Your task to perform on an android device: I'd like to see information about the Portable Door Lock Home in the Etsy app.
Image 0: 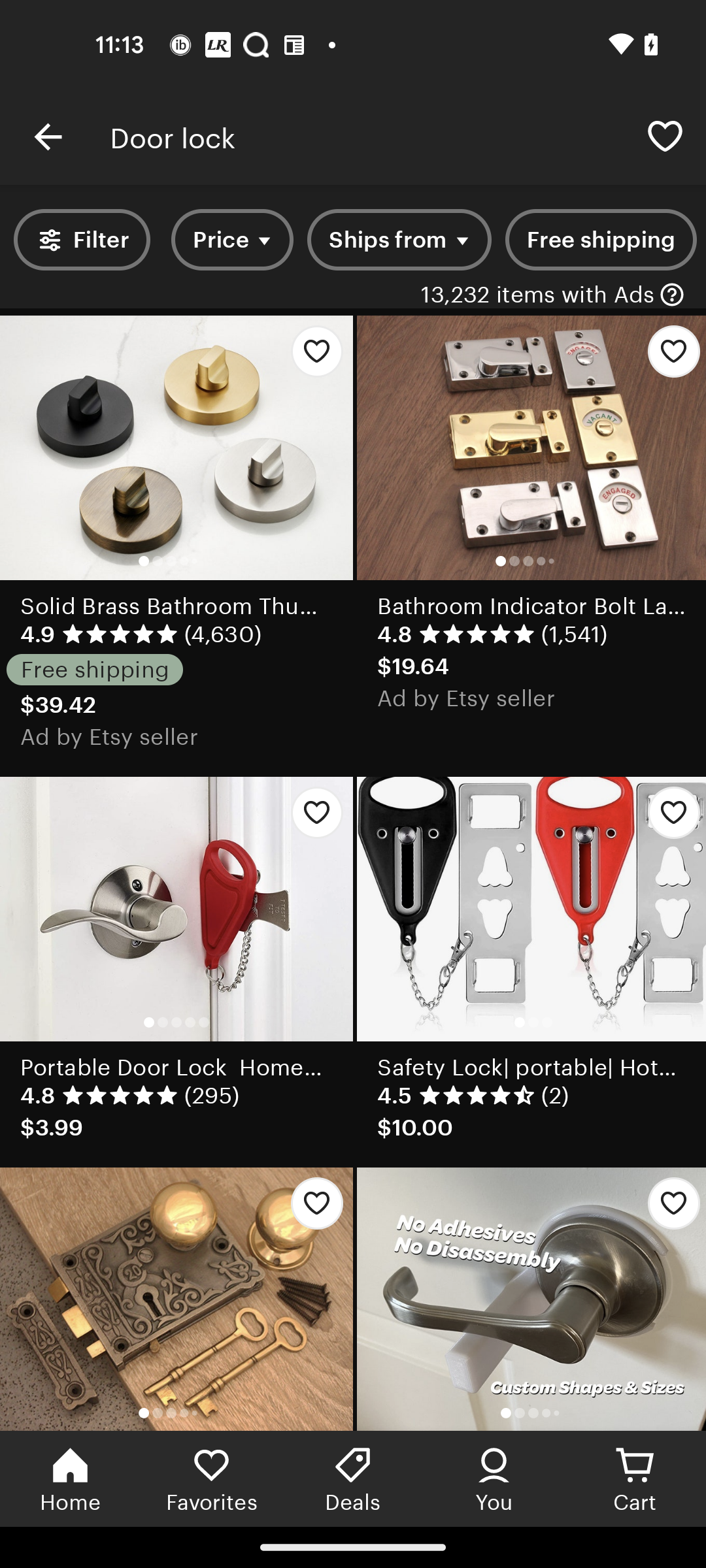
Open the Portable Door Lock Home item
Step 0: click (228, 937)
Image 1: 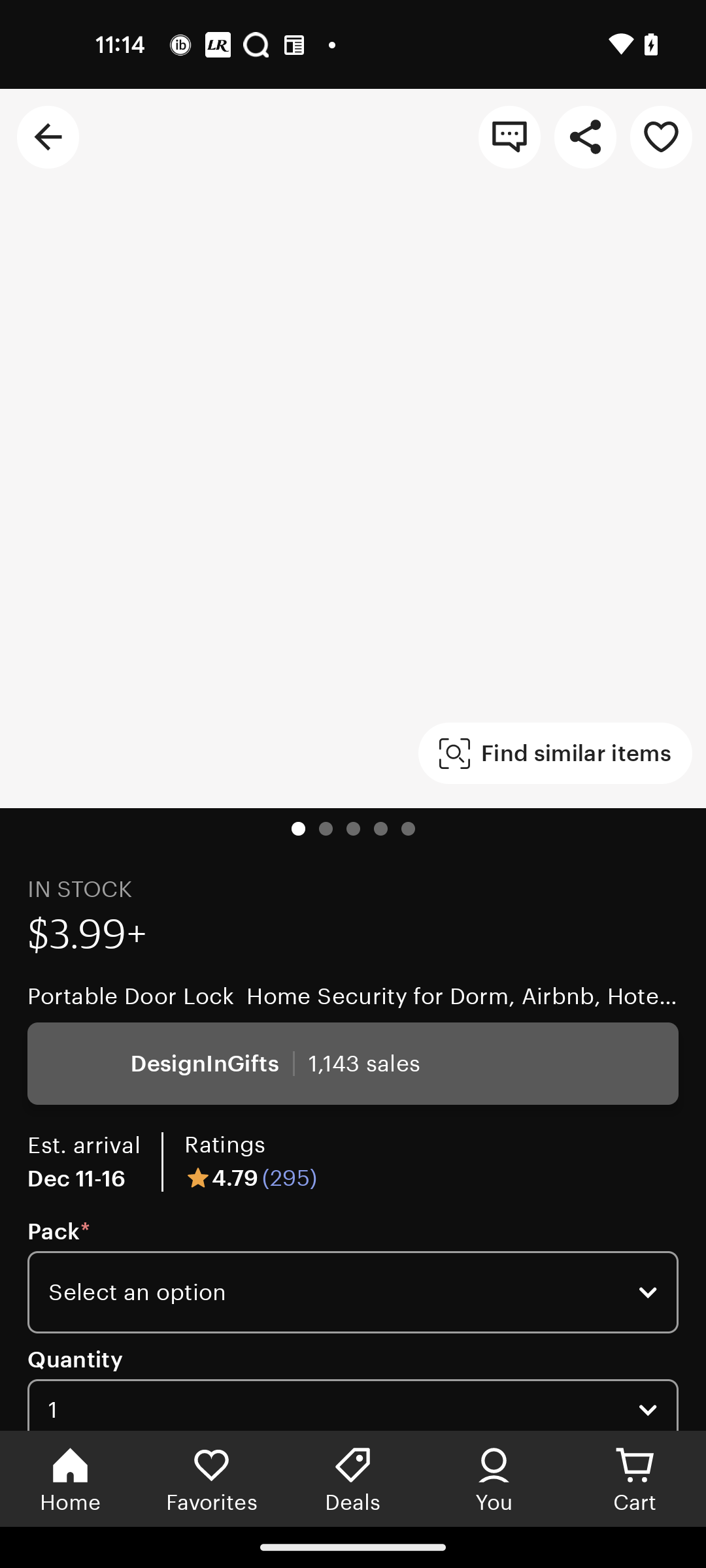
Open the Portable Door Lock Home item
Step 1: wait
Image 2: 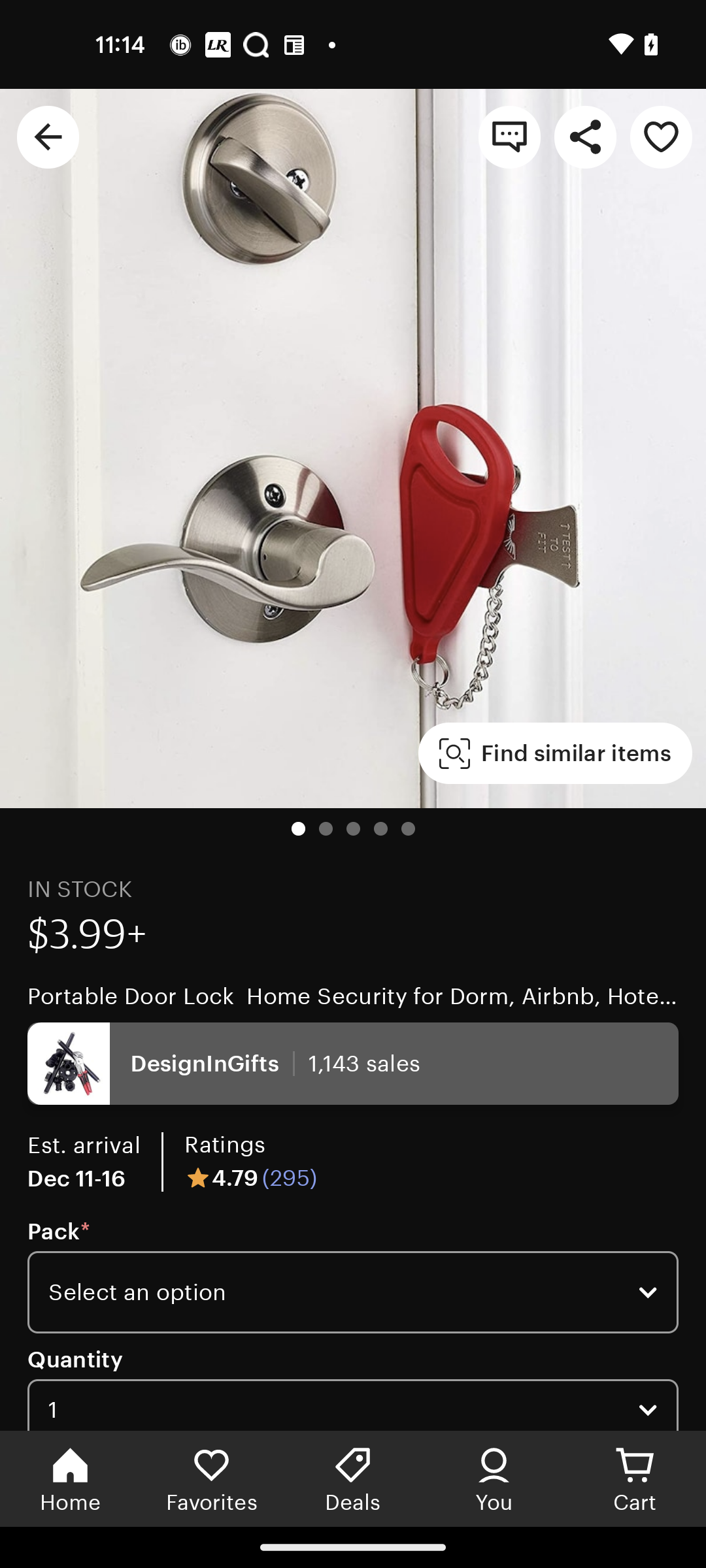
Swipe up to view Item details
Step 2: scroll down
Image 3: 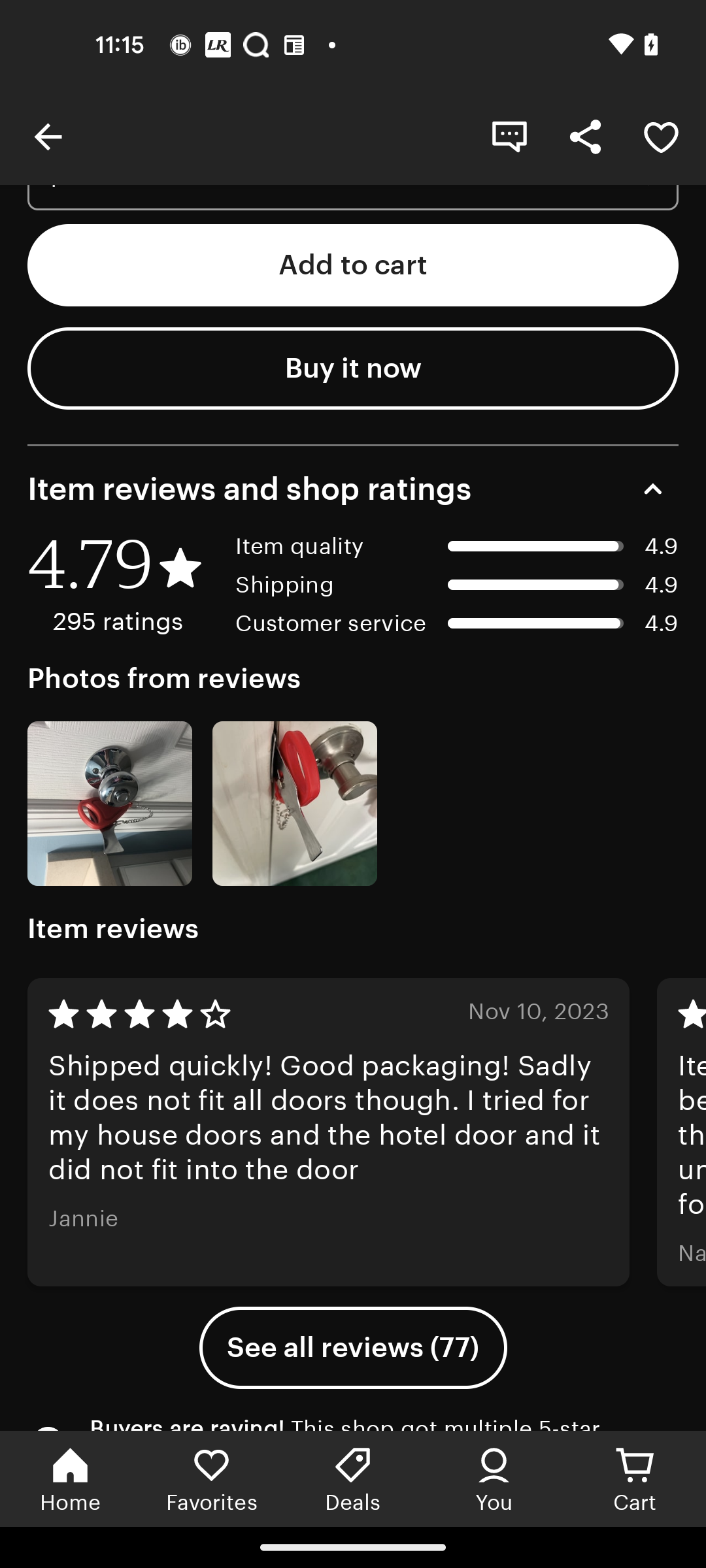
Swipe up to view Item details
Step 3: scroll down
Image 4: 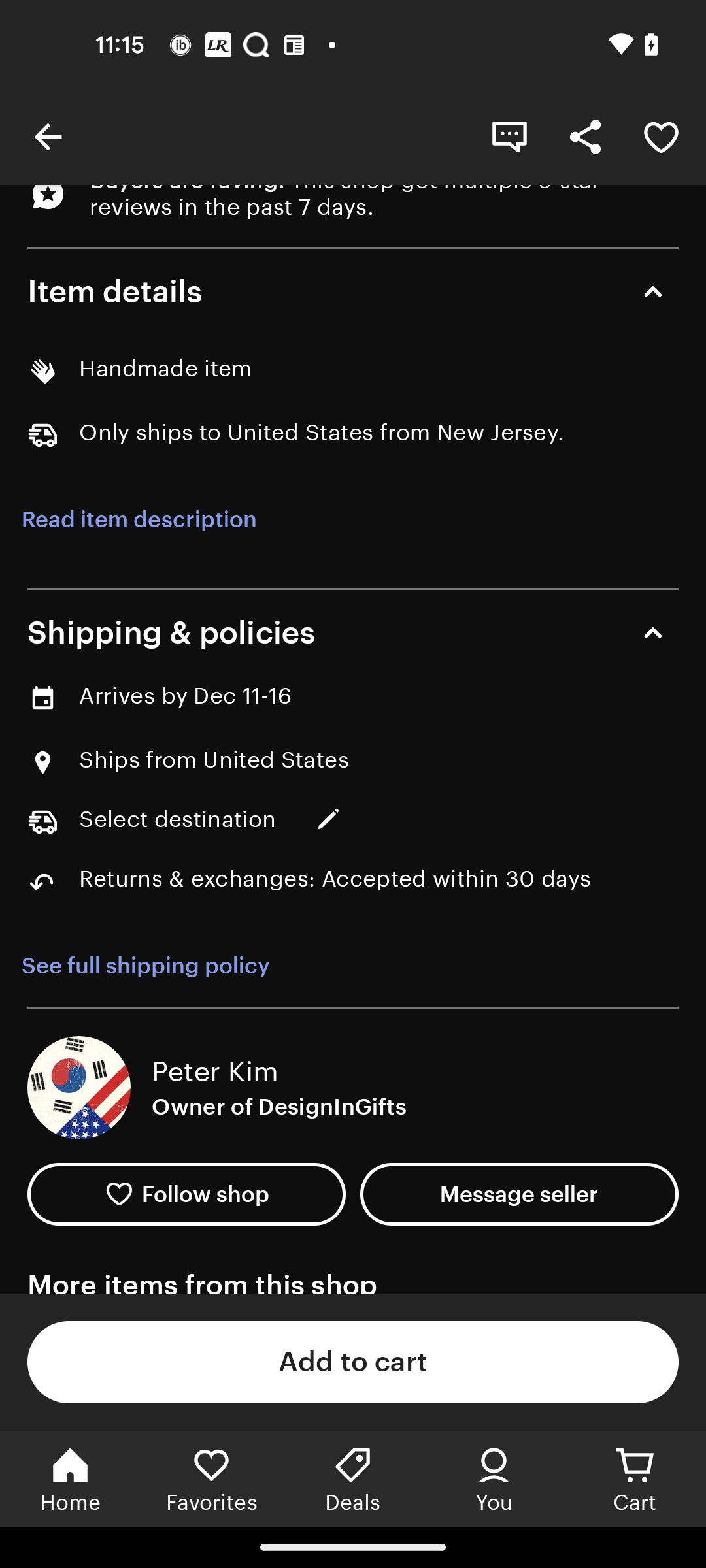
Click on the Read item description
Step 4: click (138, 519)